Your task to perform on an android device: In the Myntra app, look for the Shoes with the off white color filter.
Image 0: 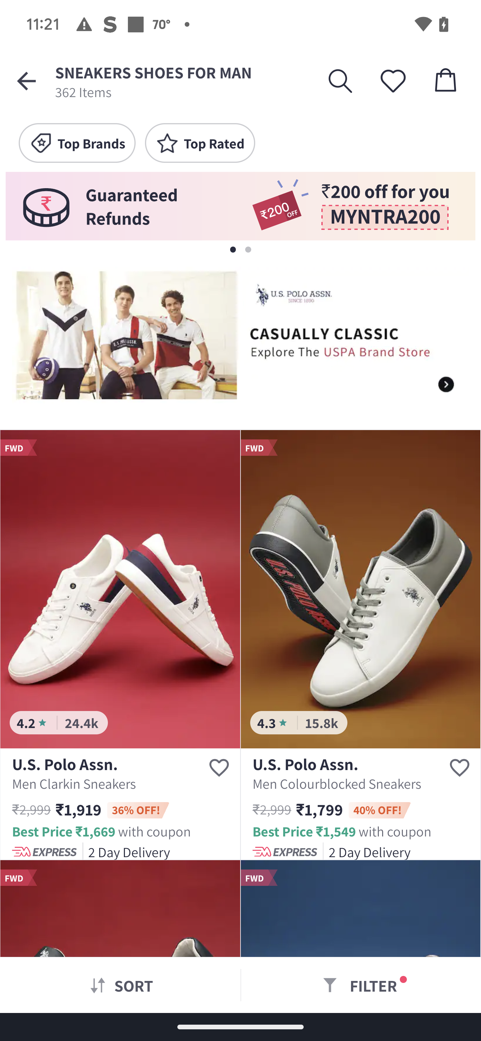
Click on the filter button at the right bottom of the screen
Step 0: click (373, 985)
Image 1: 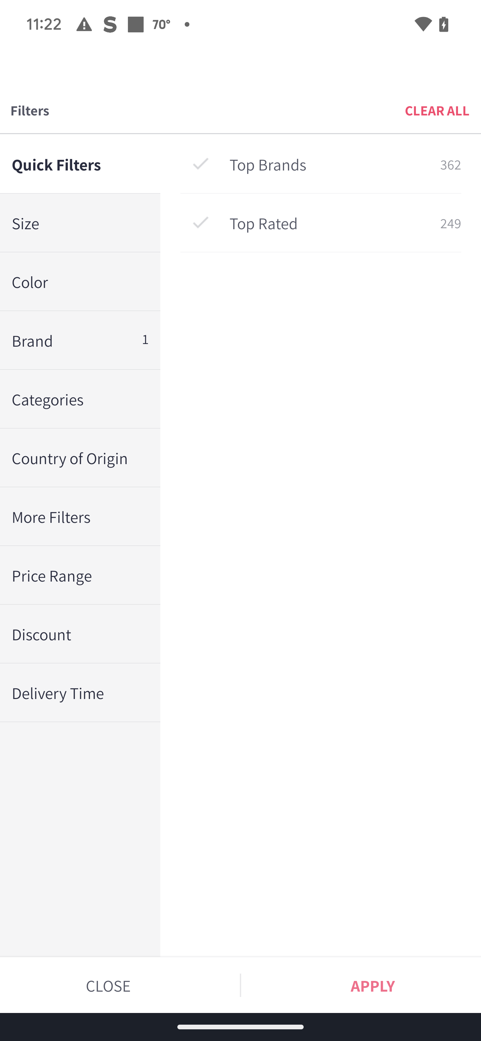
Click on the color button
Step 1: click (74, 281)
Image 2: 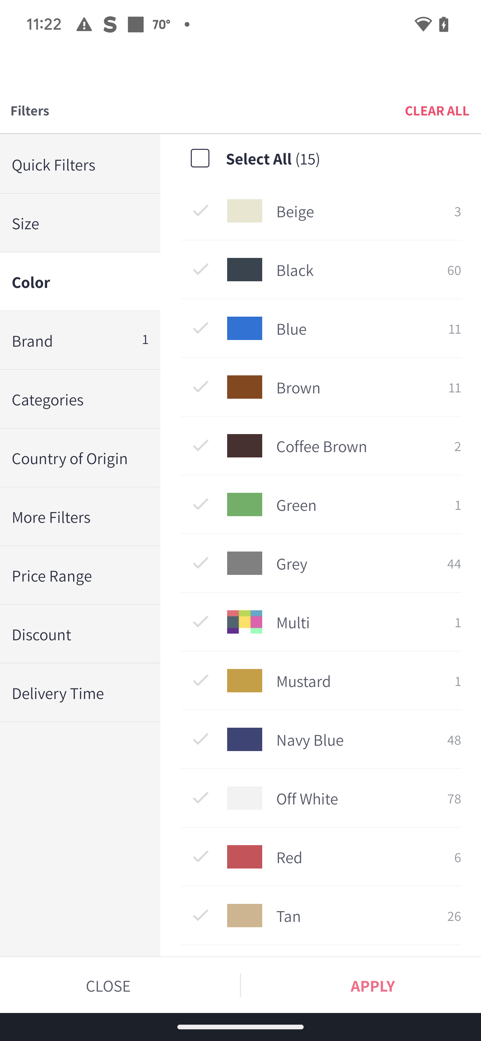
Click on the off white color option
Step 2: click (200, 798)
Image 3: 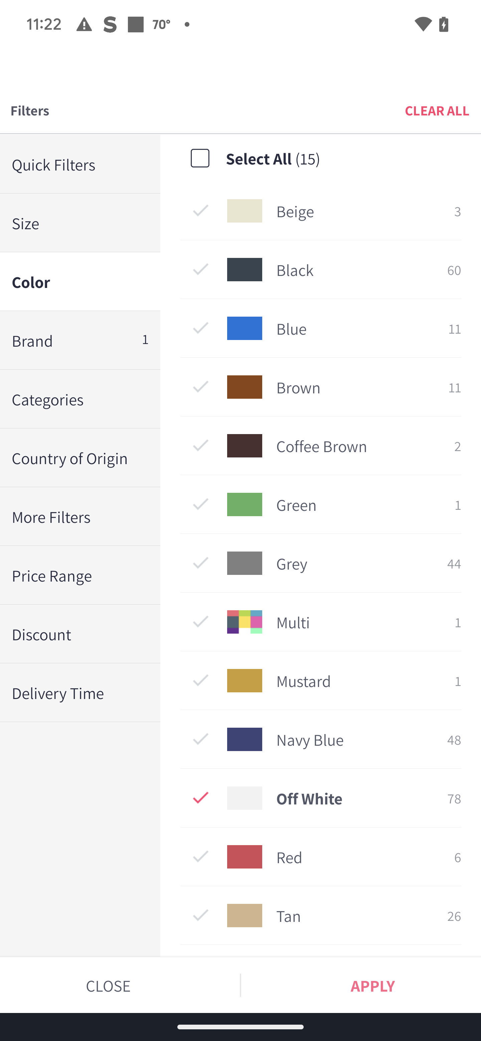
Click on the apply button at the right bottom of the screen
Step 3: click (373, 985)